Your task to perform on an android device: Share the SOLAR ENERGY presentation link with my colleague Cerebra Research on his office gmail account: dbwscratch.test.id4@gmail.com from the OfficeSuite app.
Image 0: 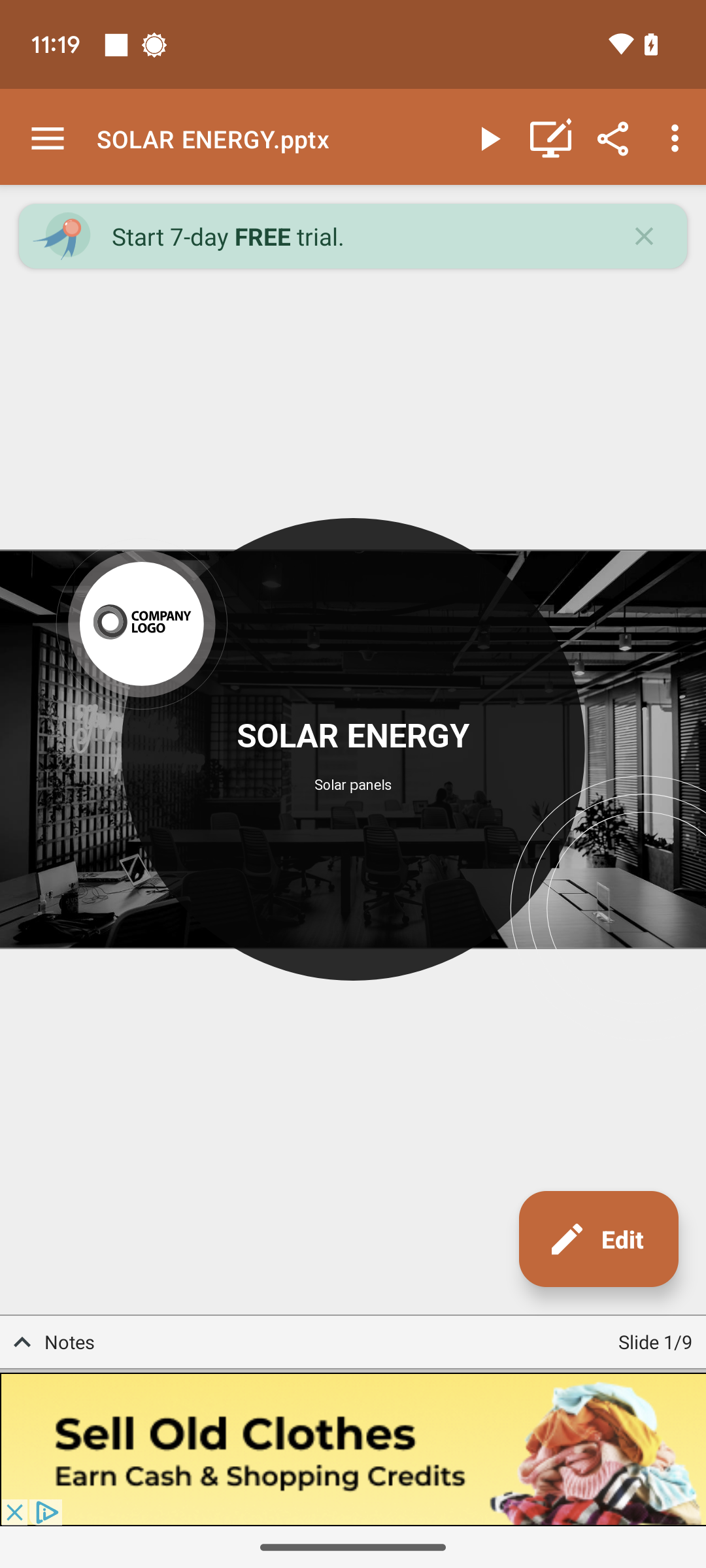
Click on the share icon at the top of the screen.
Step 0: click (607, 139)
Image 1: 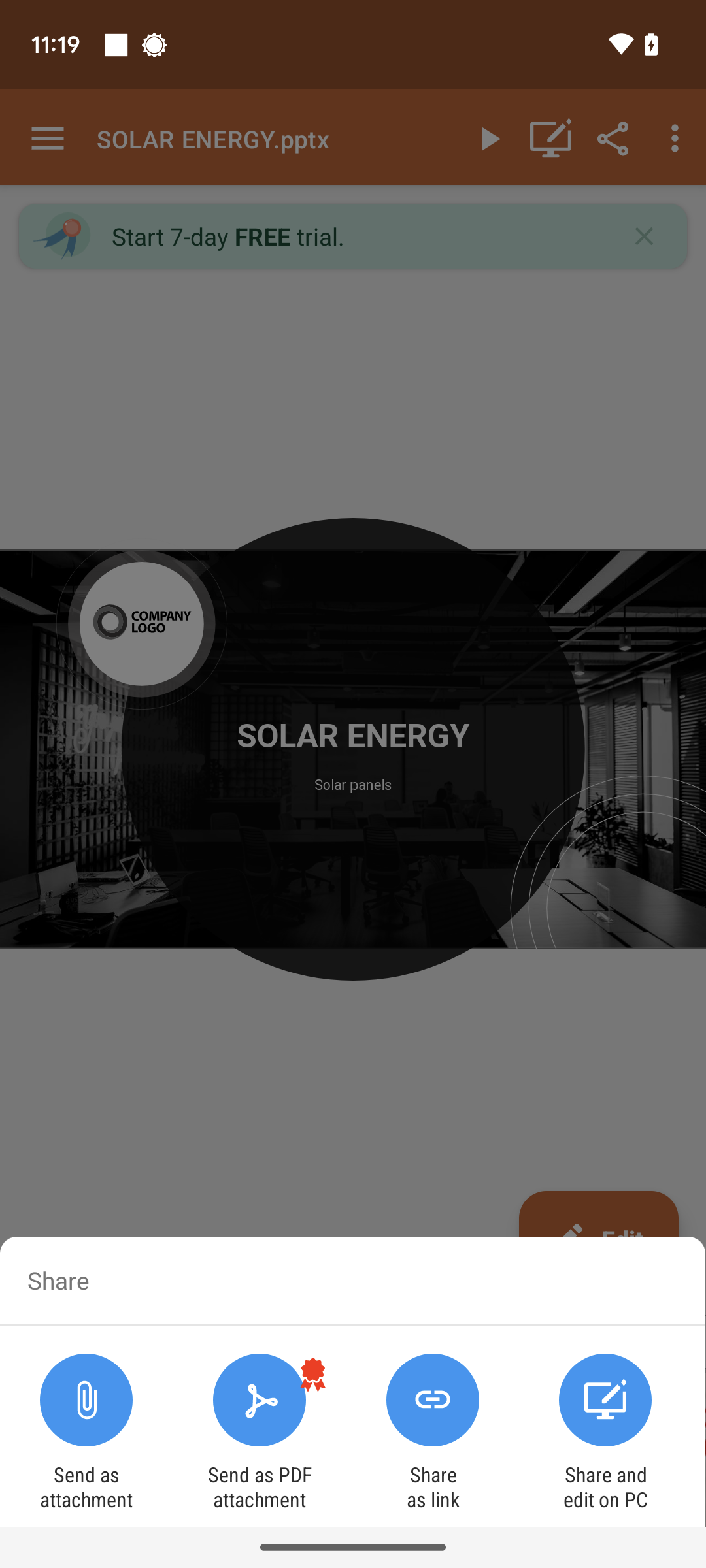
Click on Share as link icon.
Step 1: click (432, 1433)
Image 2: 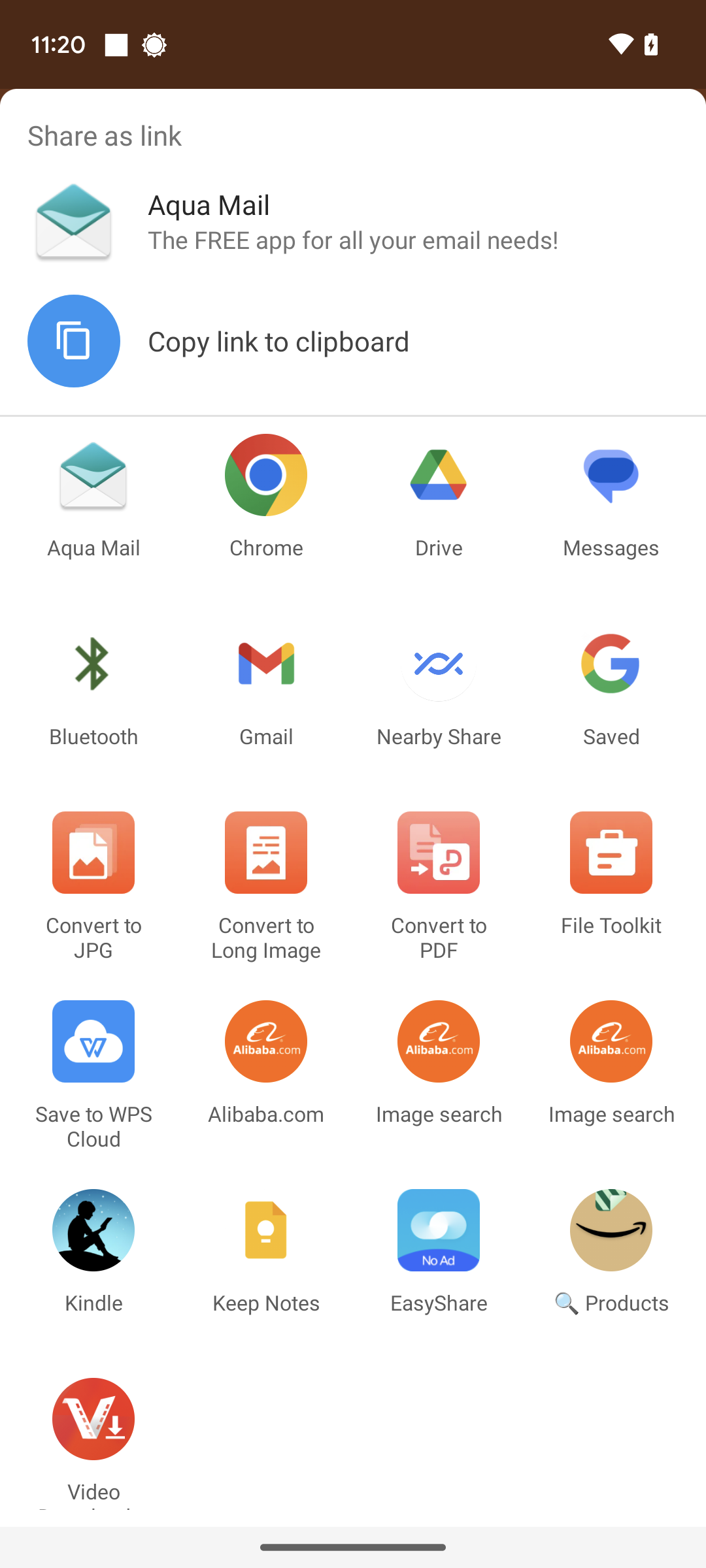
Click on the Gmail icon.
Step 2: click (266, 699)
Image 3: 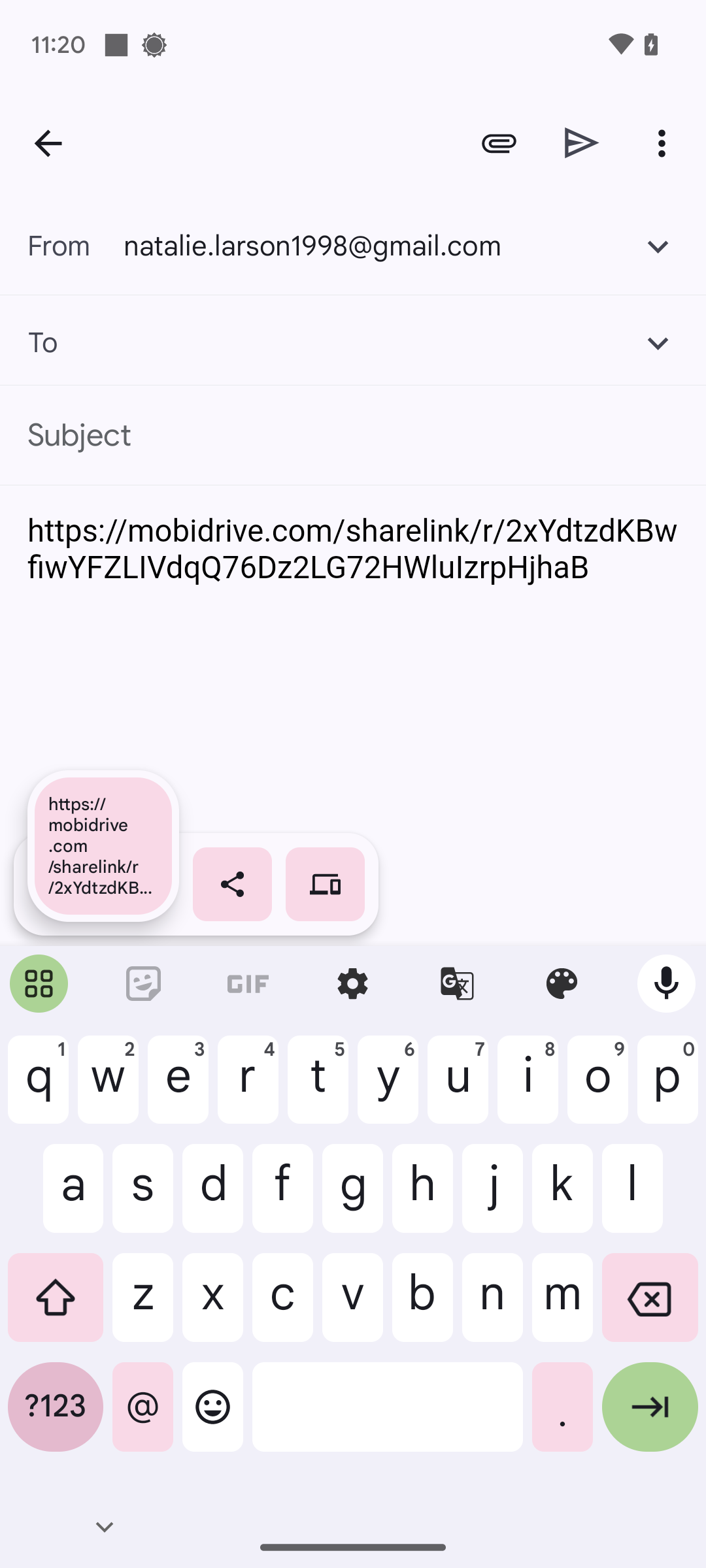
Type in the mail address: dbwscratch.test.id4@gmail.com.
Step 3: type "dbwscratch.test.id4@gmail.com"
Image 4: 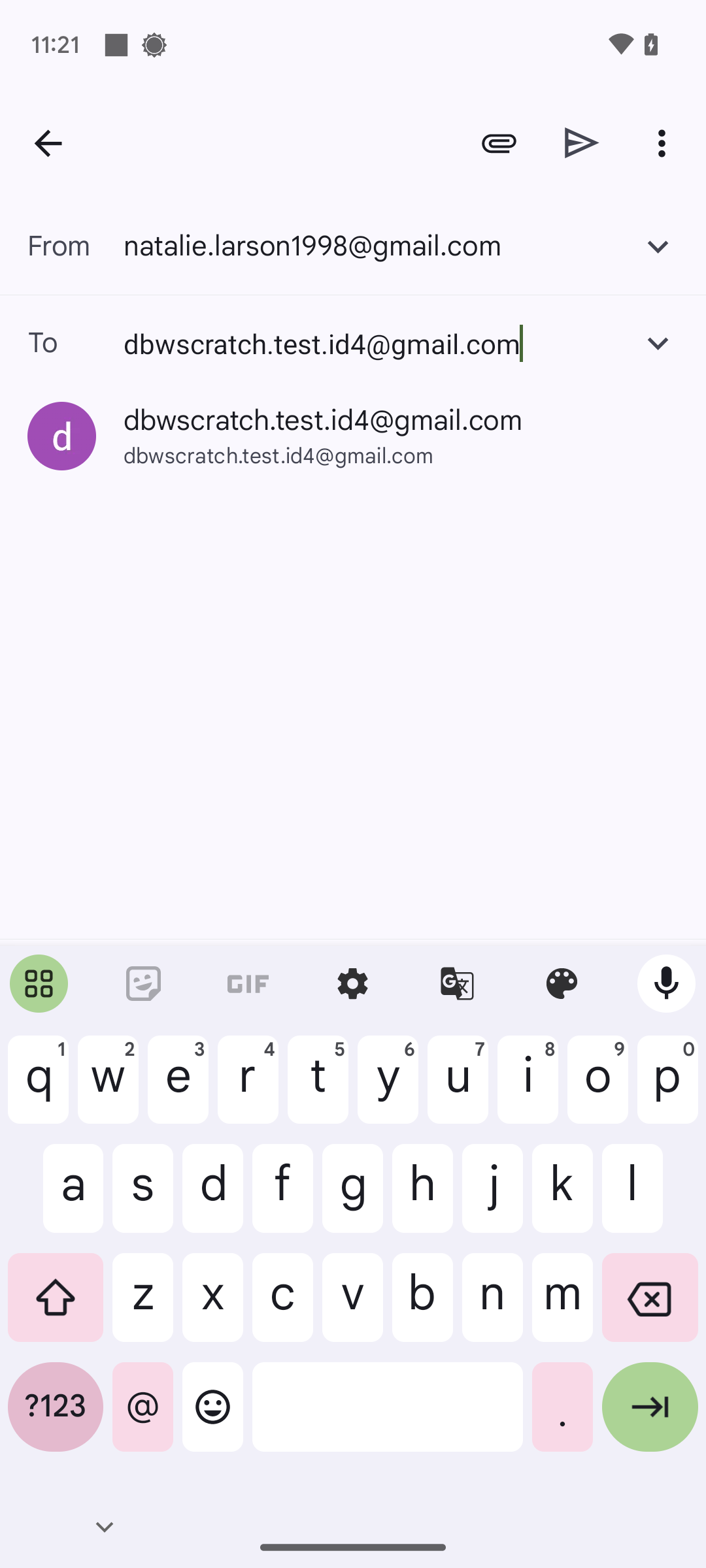
Click on the email suggestion.
Step 4: click (323, 420)